Your task to perform on an android device: In The Clock App,click on the reset button to reset the stopwatch to 0
Image 0: 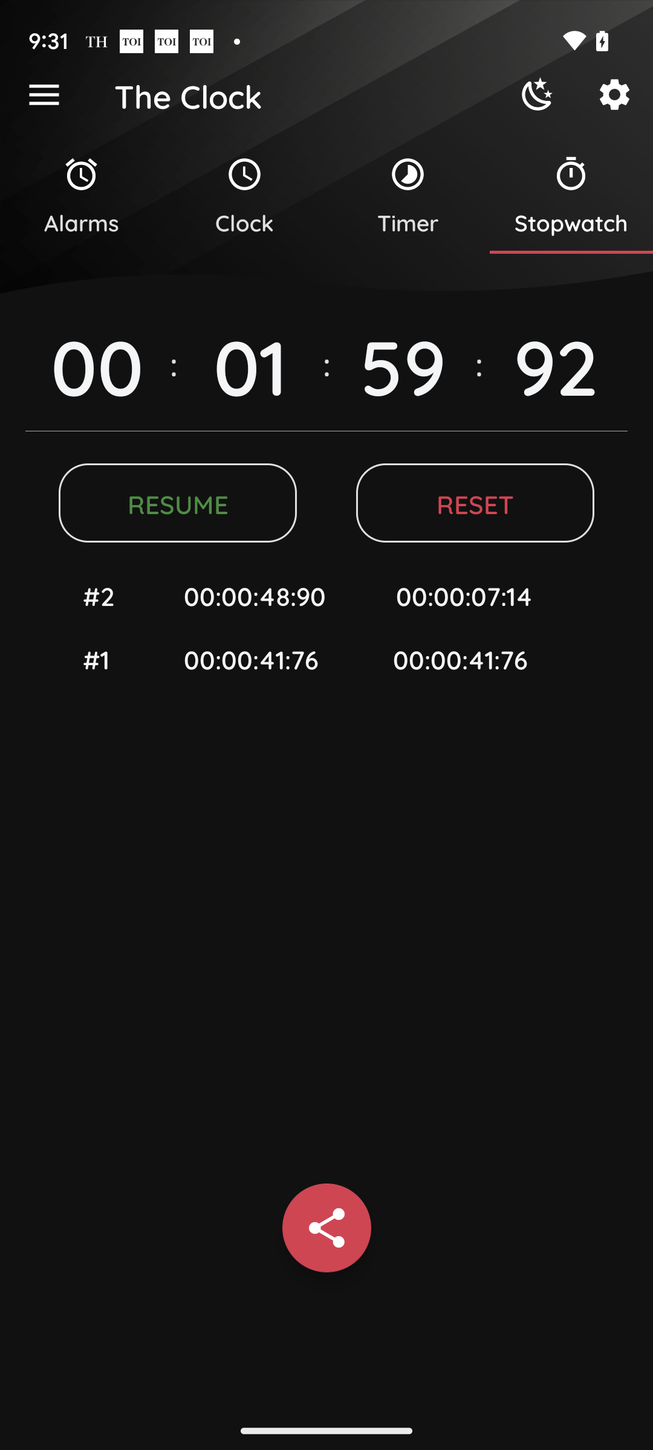
Click on the reset button
Step 0: click (475, 503)